Your task to perform on an android device: I also want to increase the screen brightness because I'm out in the sun.
Image 0: 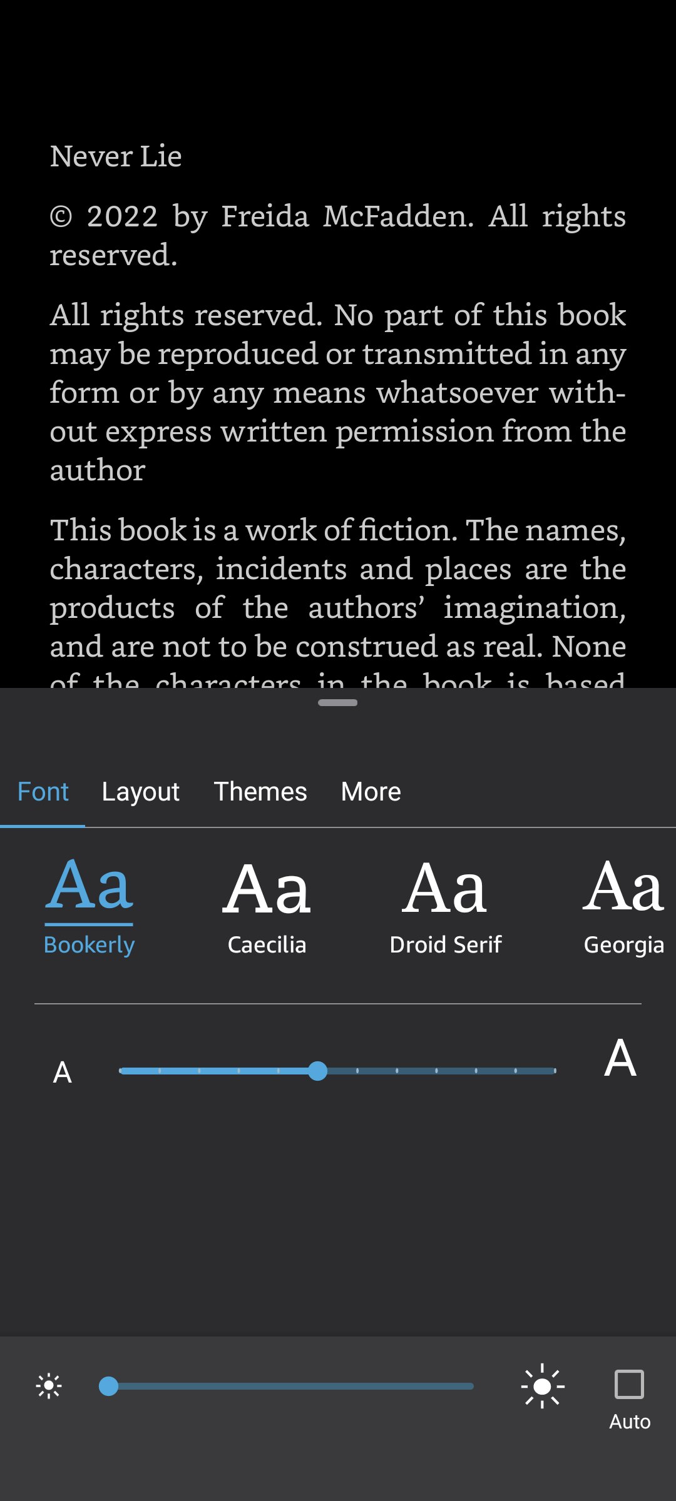
click on the brightness slider to increase screen brightness
Step 0: click (291, 1386)